Your task to perform on an android device: Go to the DHgate app and search for the pvc adhesive tape to join the objects.
Image 0: 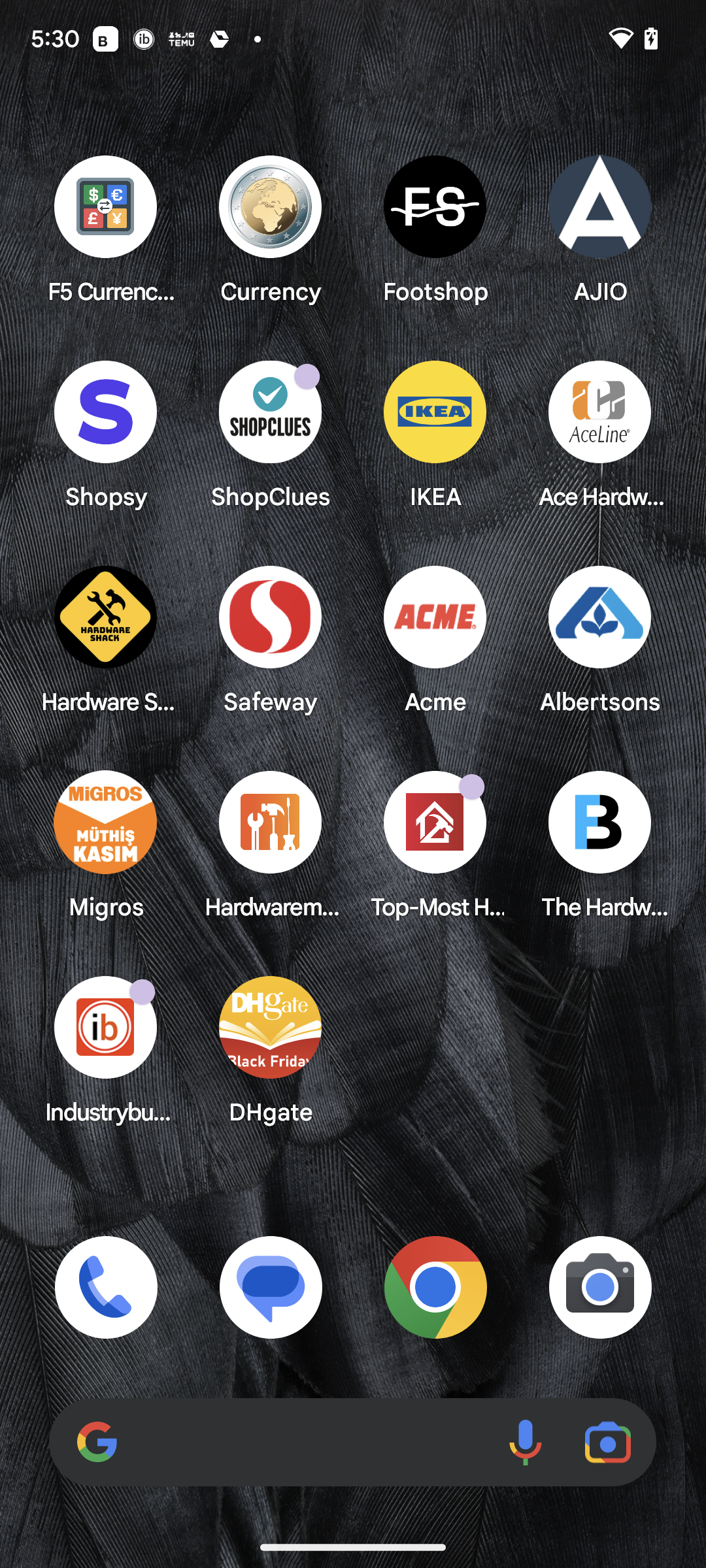
Open the DHgate app.
Step 0: open app "DHgate"
Image 1: 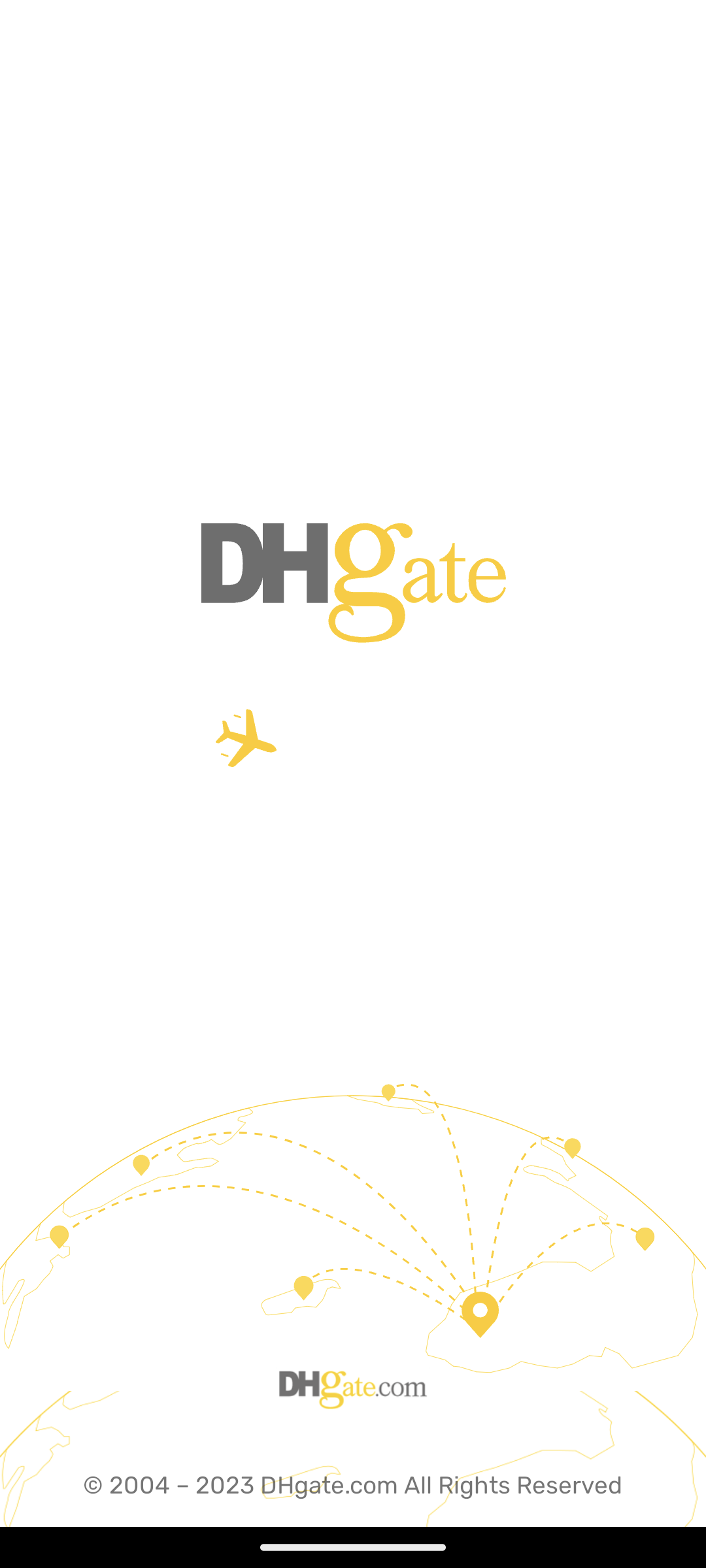
Open the DHgate app.
Step 1: wait
Image 2: 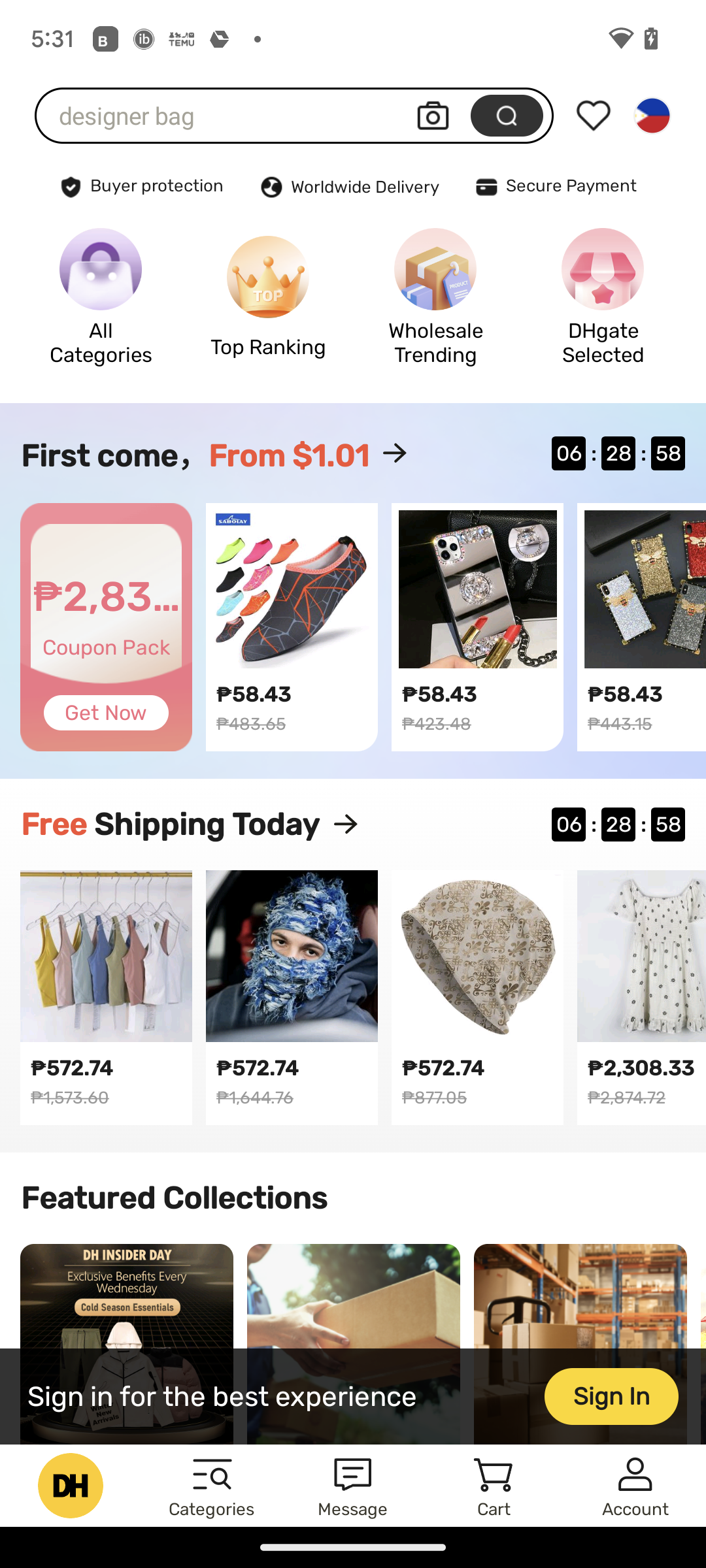
Click on the search bar at the top of the screen.
Step 2: click (191, 136)
Image 3: 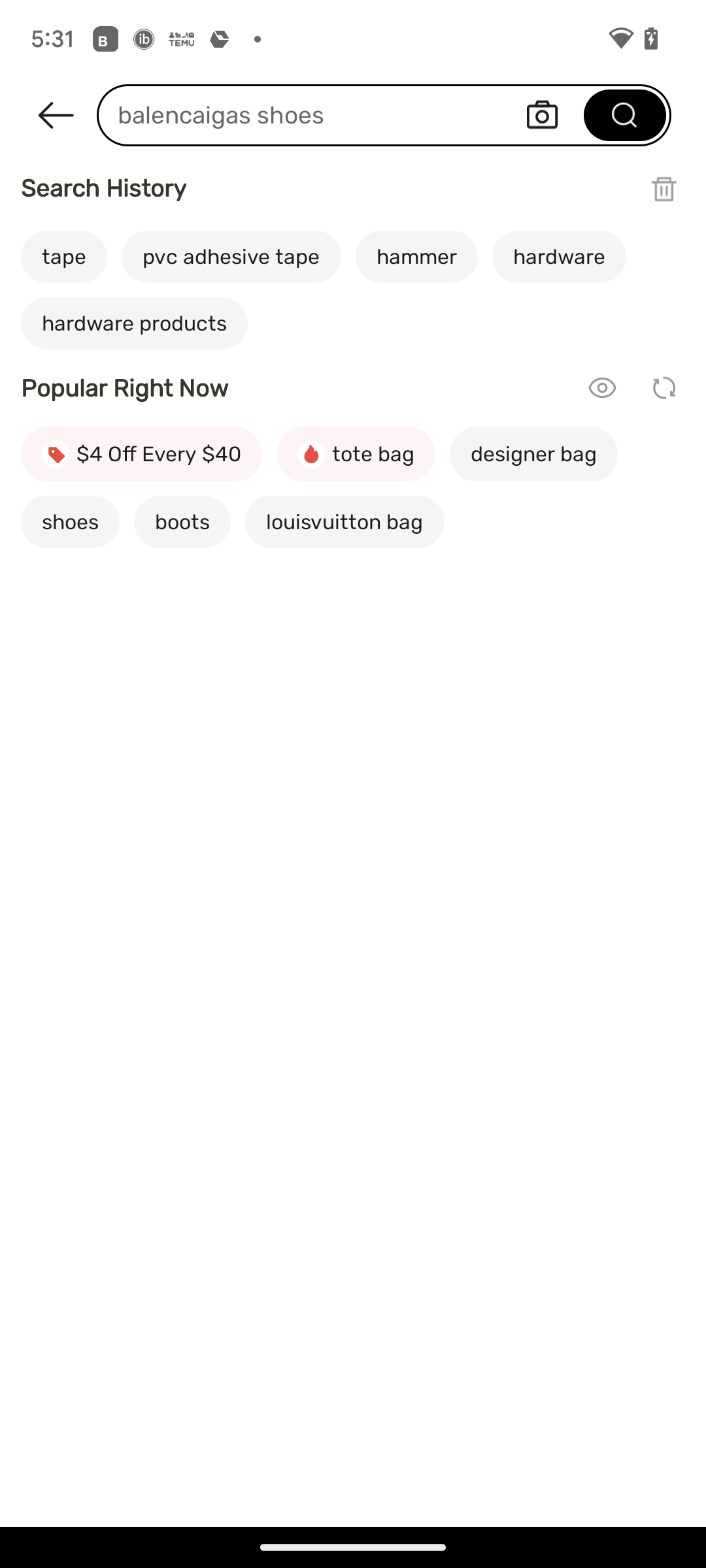
Type tape in the search bar.
Step 3: type "Tape"
Image 4: 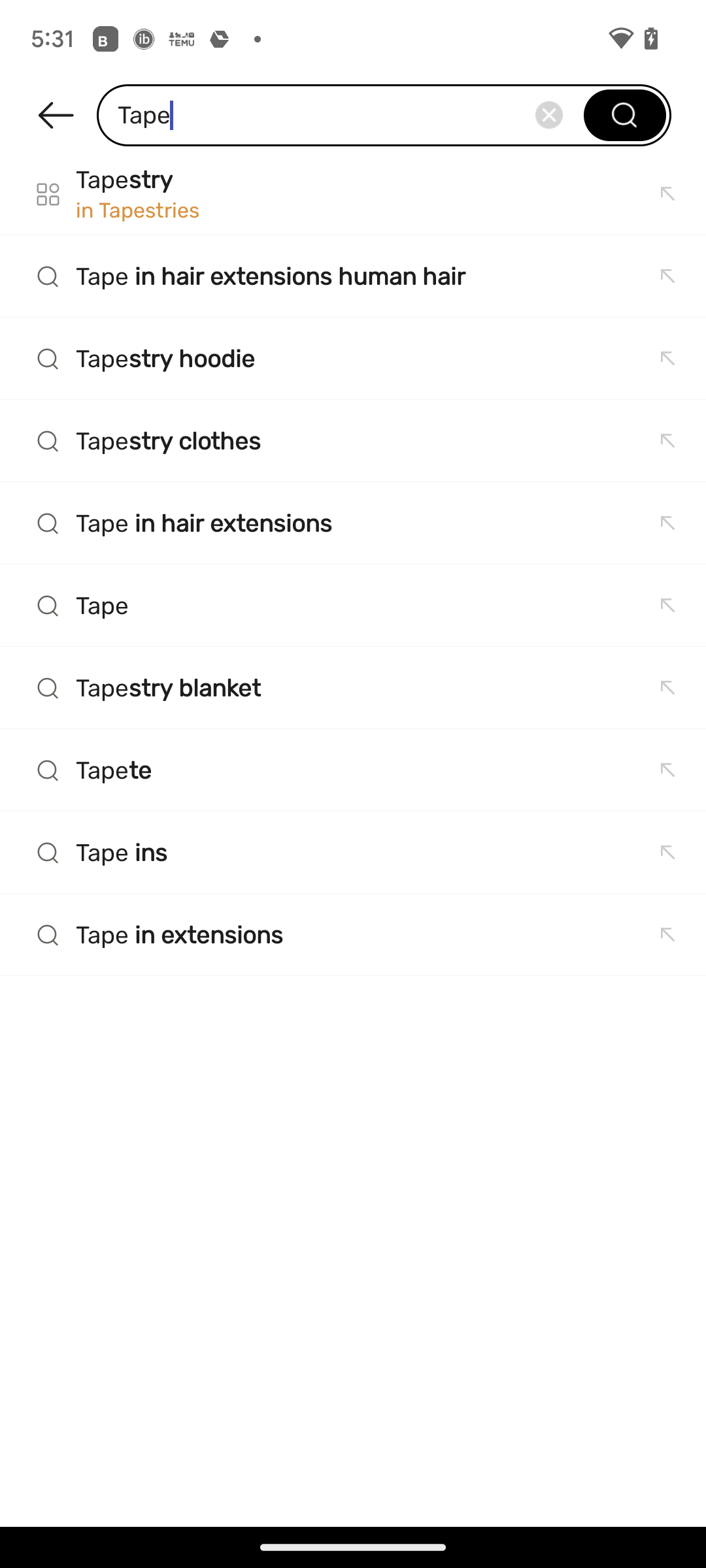
Click on the search icon at the top right of the screen.
Step 4: click (384, 115)